Your task to perform on an android device: Show me the planting and care tips for the Viola to keep it healthy on the Plant Identifier app.
Image 0: 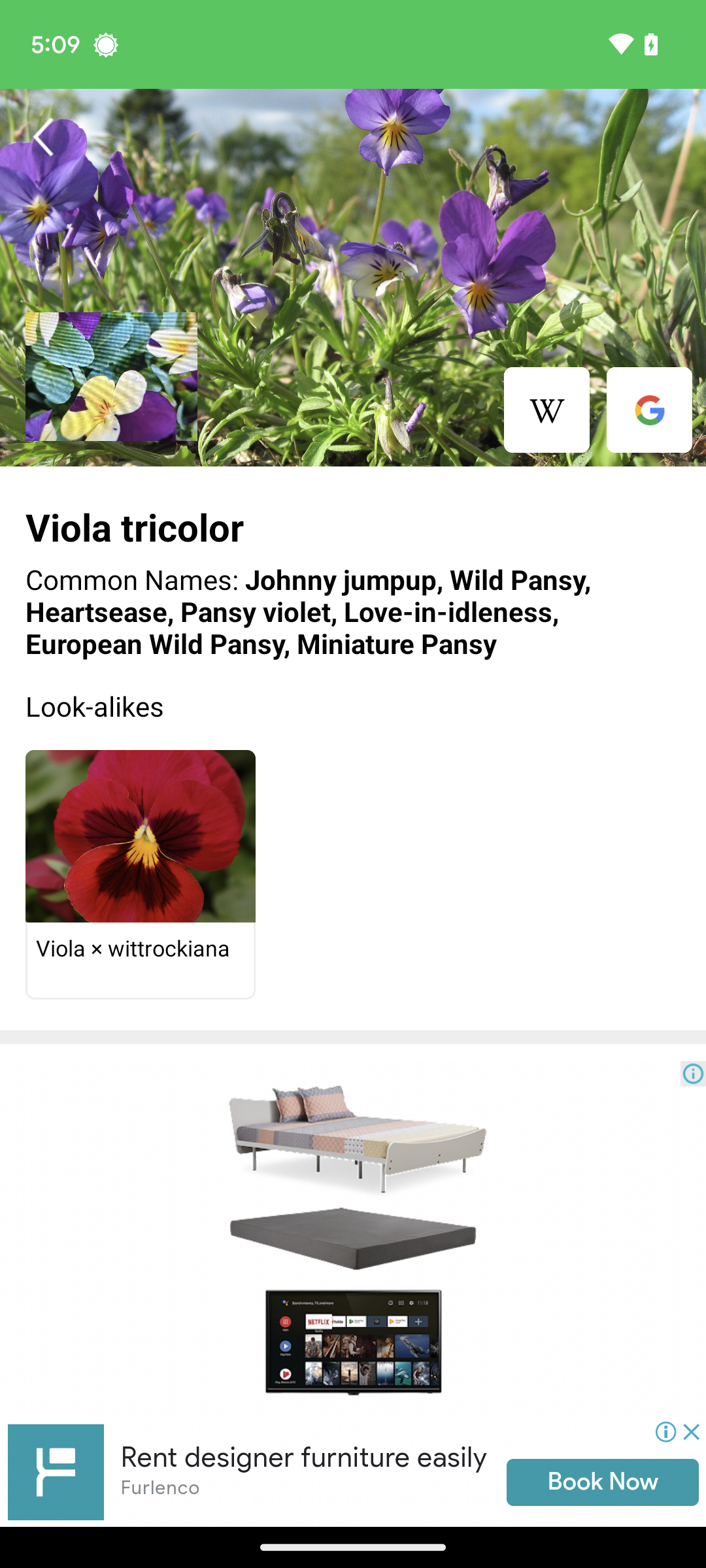
Click on the Google icon at the right side of the image.
Step 0: click (648, 409)
Image 1: 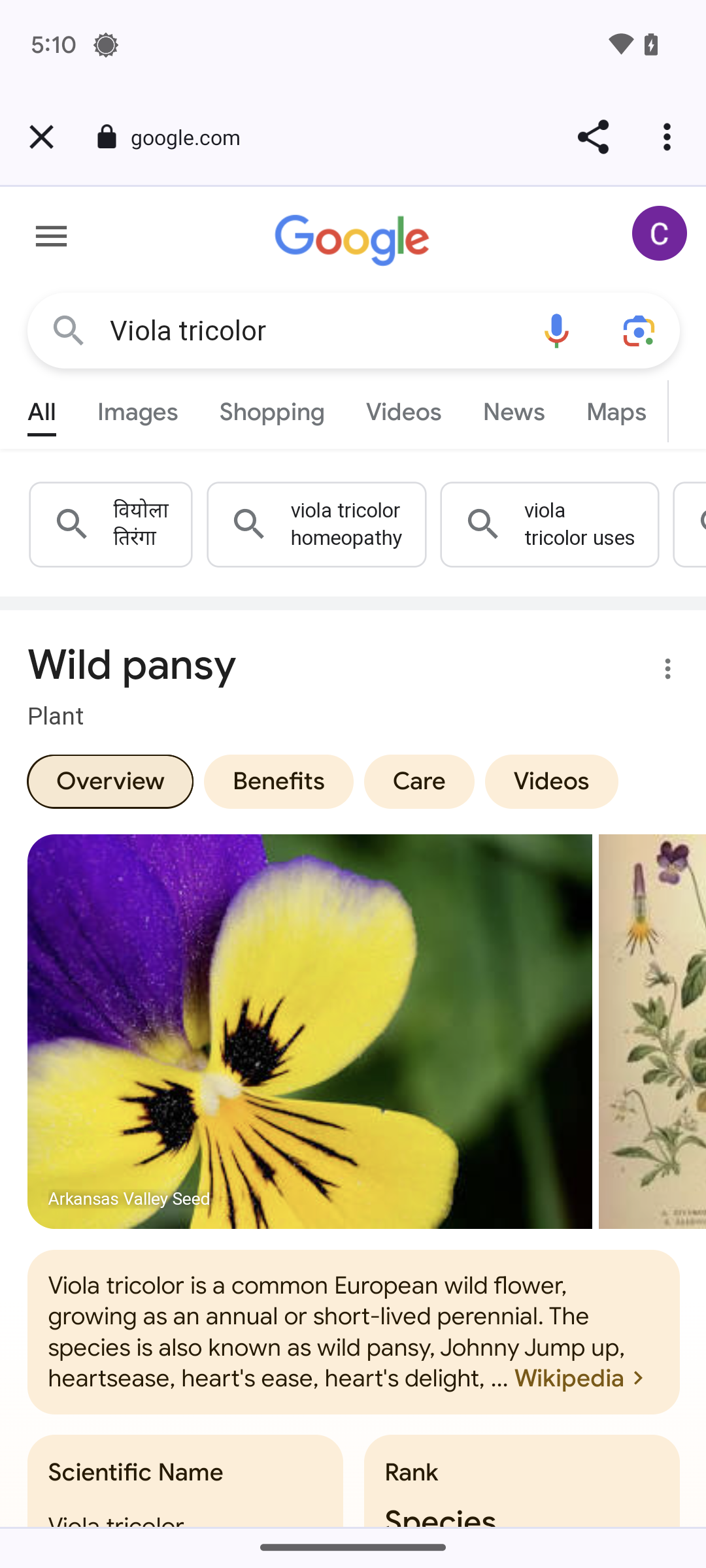
Click on the Care tab above the flower image.
Step 1: click (418, 781)